Your task to perform on an android device: In the Sketchbook app, I would like to add the  blue color to the current sketch.
Image 0: 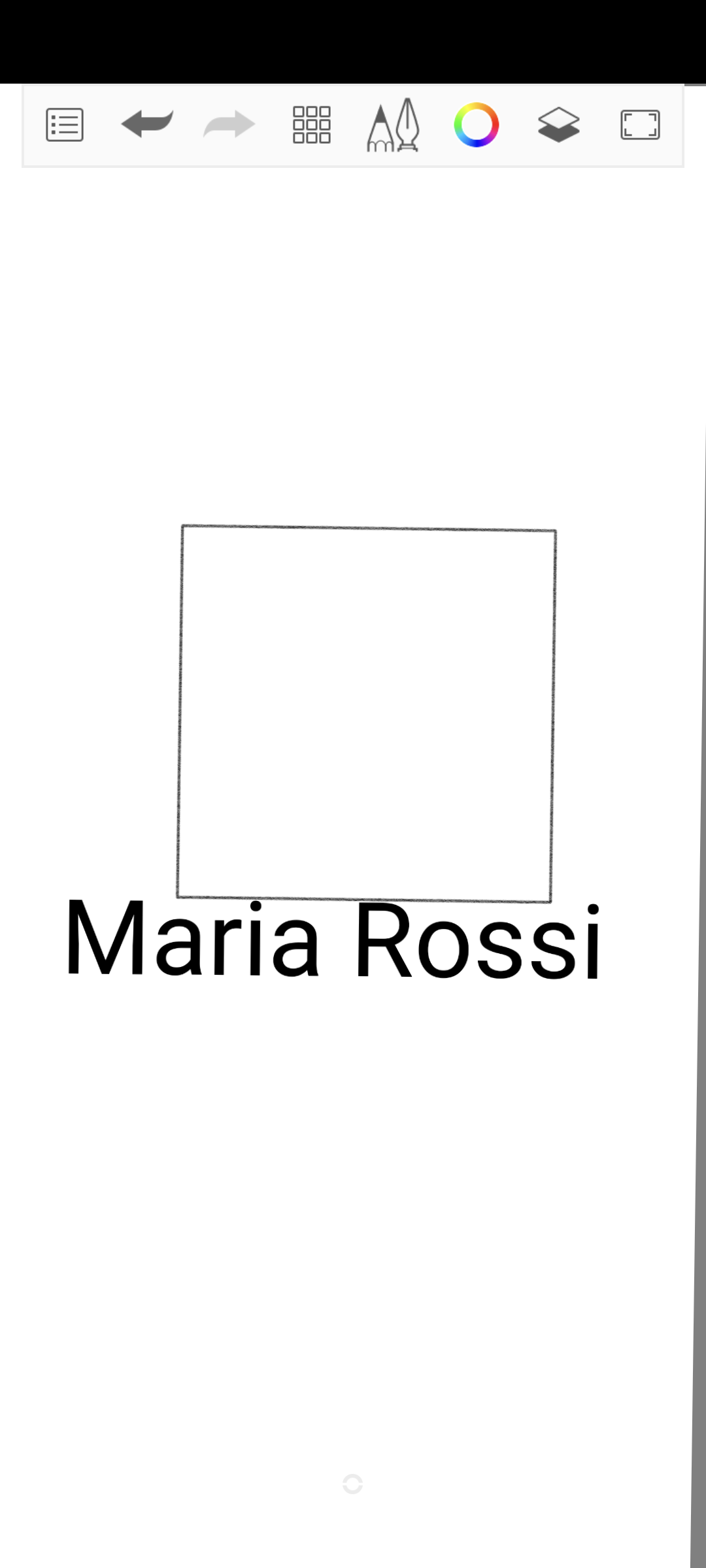
Click on the more  icon at the top of the screen
Step 0: click (311, 122)
Image 1: 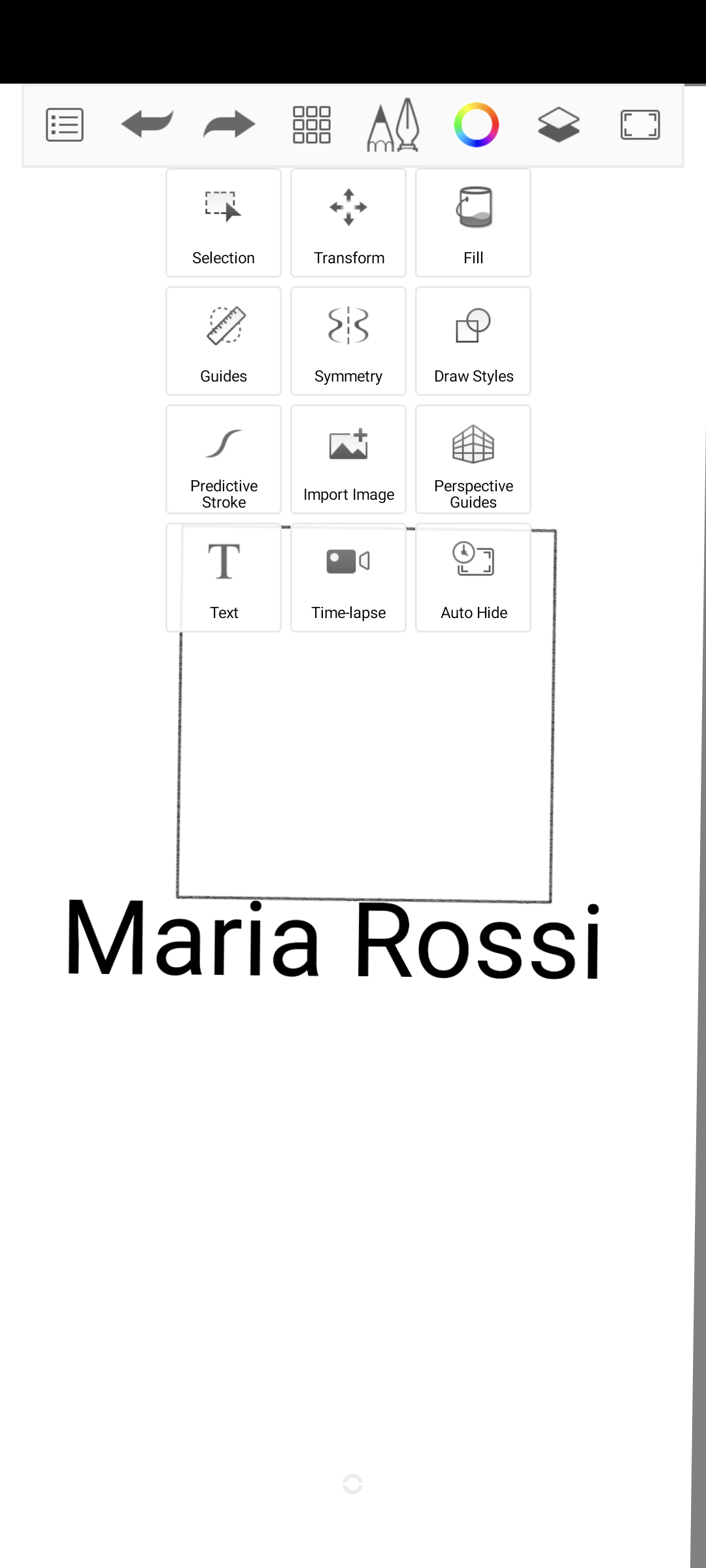
Click on the Fill option
Step 1: click (472, 214)
Image 2: 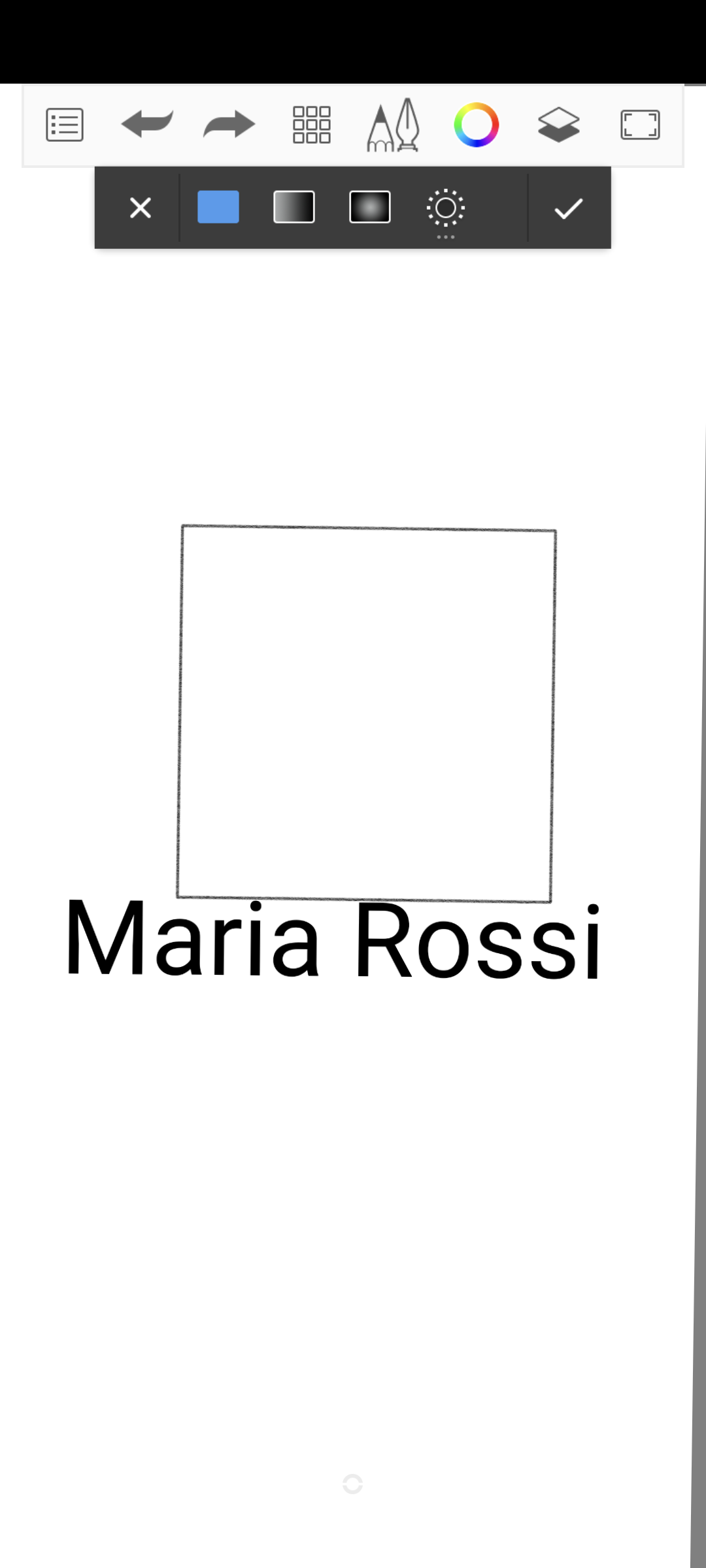
Click on the blue color box
Step 2: click (212, 212)
Image 3: 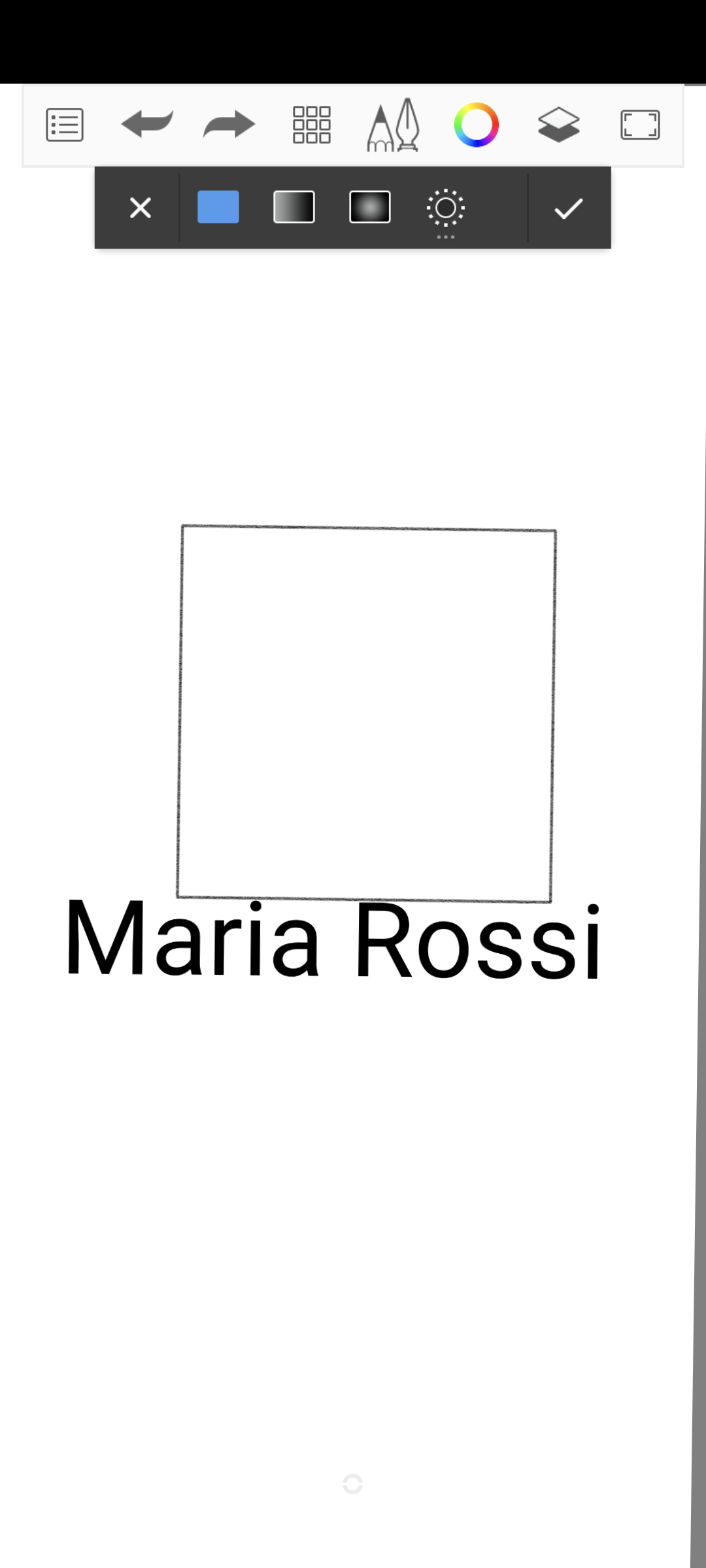
Click on the screen
Step 3: click (391, 766)